Your task to perform on an android device: I'd like to get a farm eggs tray from the Big Basket app because there are no eggs left in the house.
Image 0: 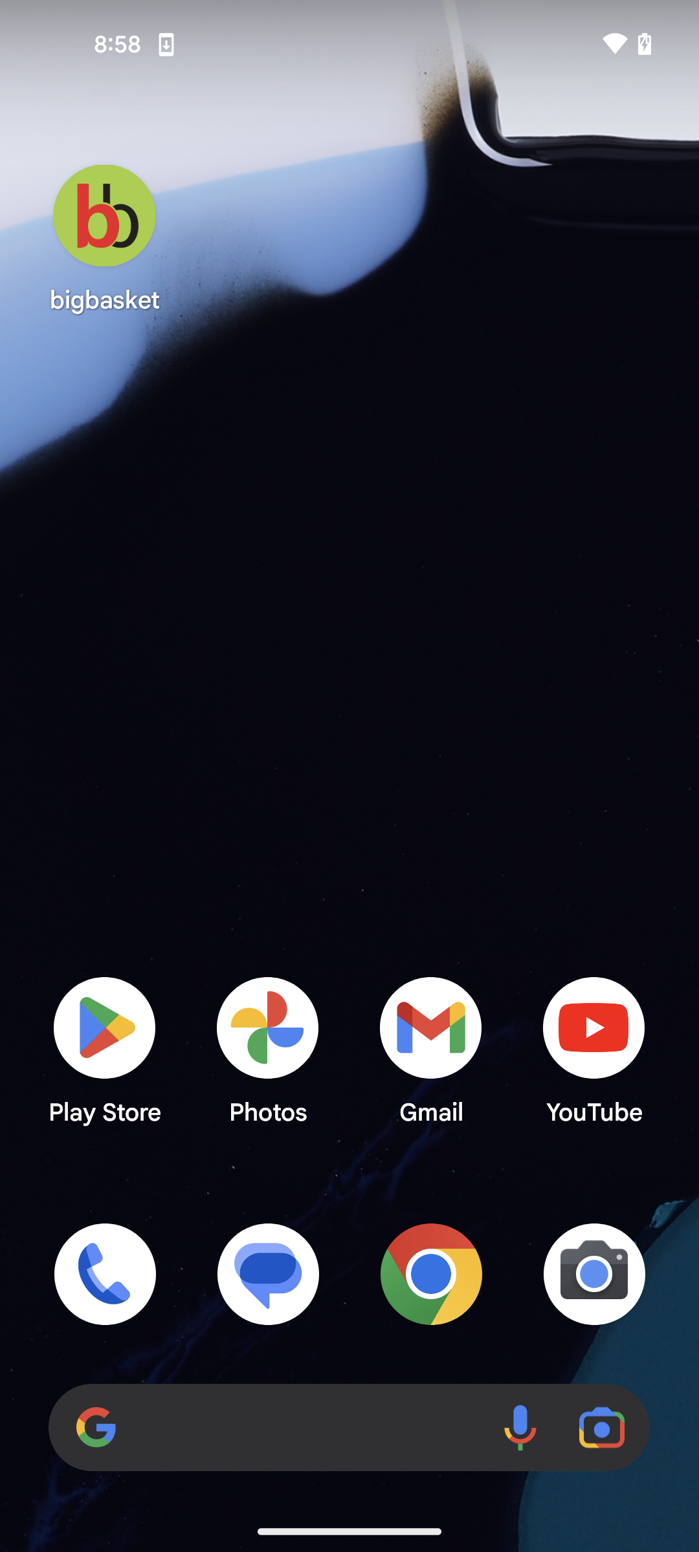
open the bigbasket app
Step 0: open app "bigbasket"
Image 1: 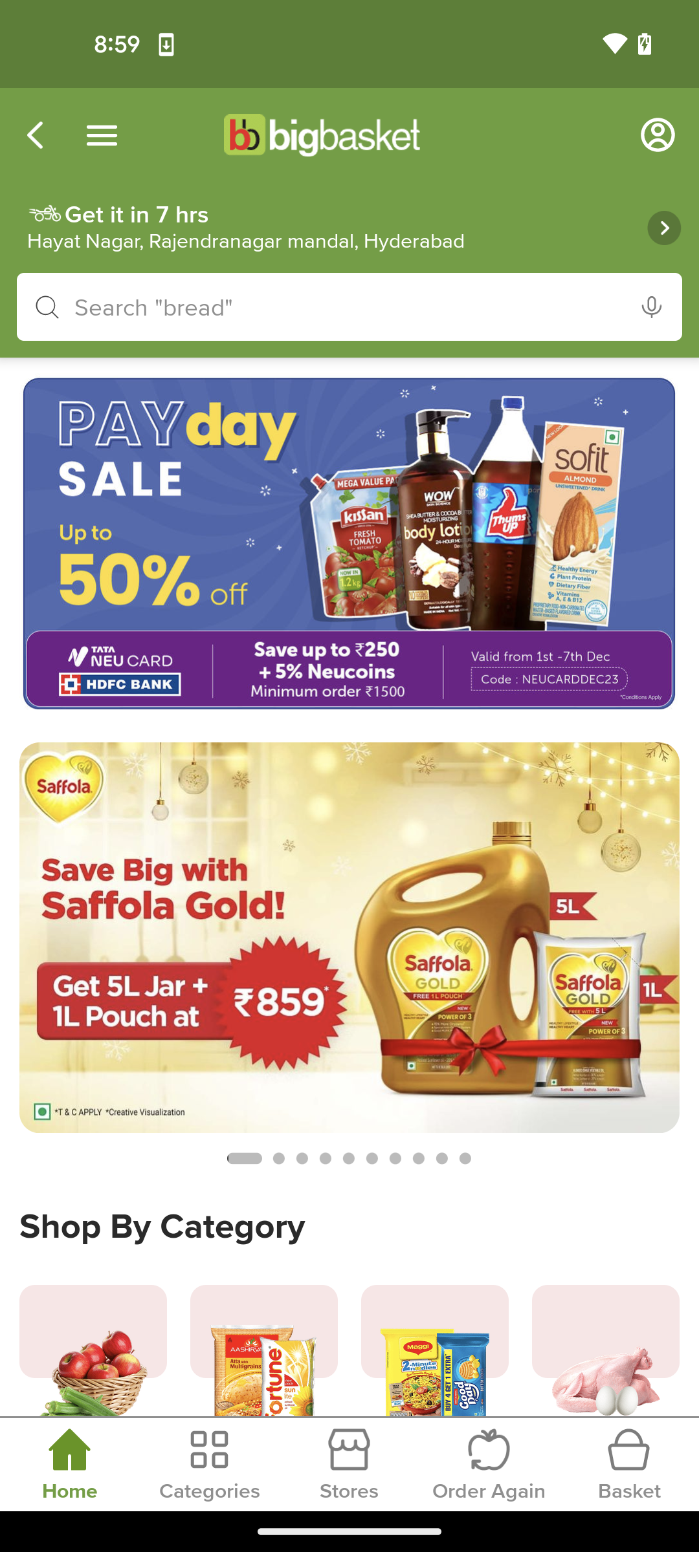
click on the search bar
Step 1: click (394, 316)
Image 2: 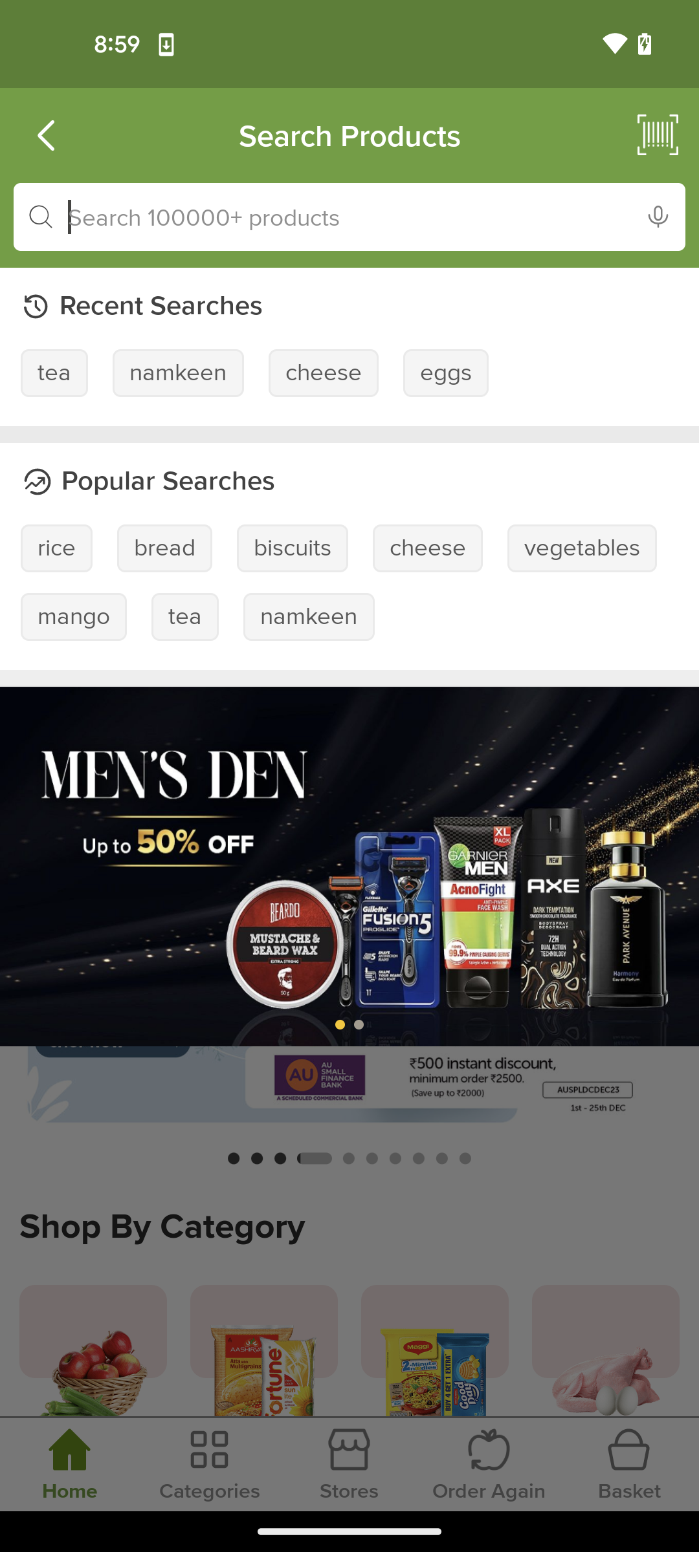
type egg tray
Step 2: type "egg tray"
Image 3: 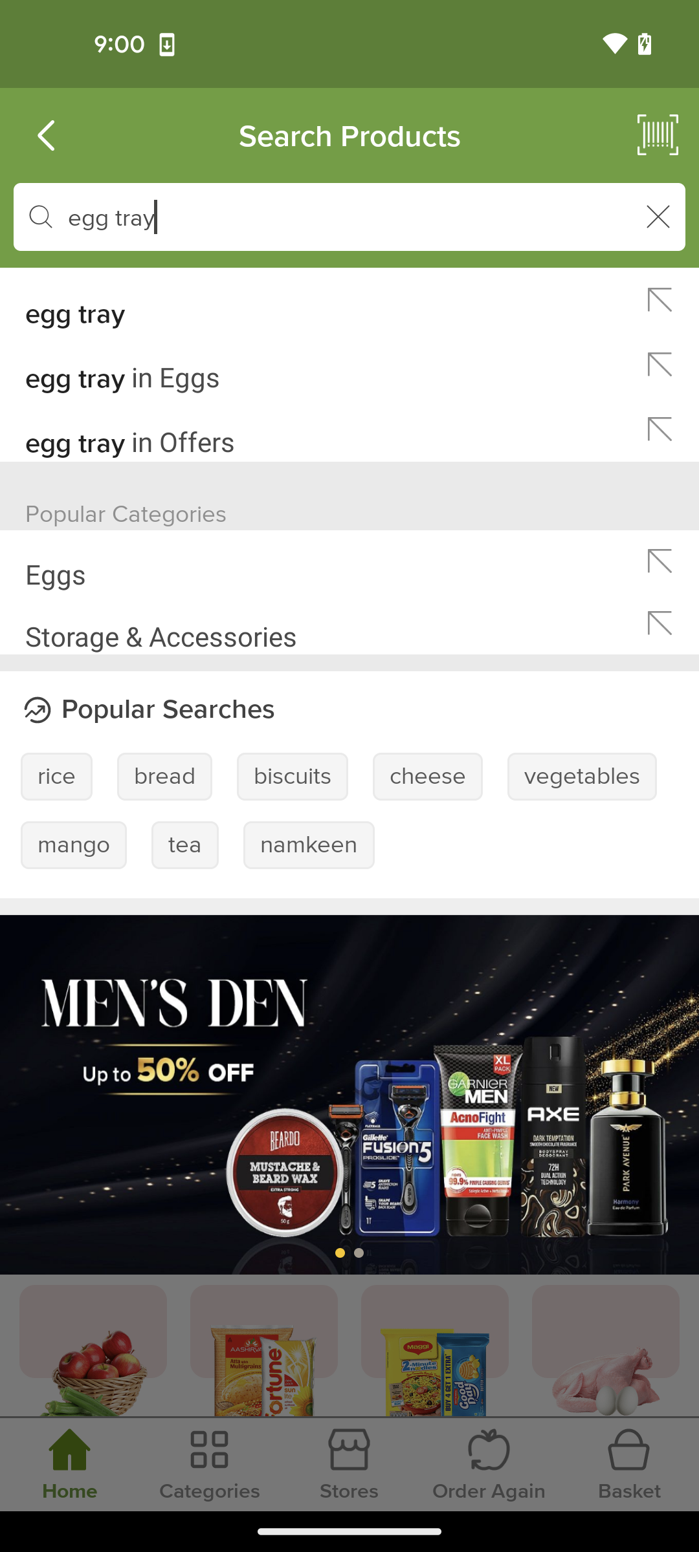
click on the first suggestion
Step 3: click (111, 307)